Your task to perform on an android device: I should delete the my recording 2 from the Easy voice Recorder app because it is no longer relevant to me.
Image 0: 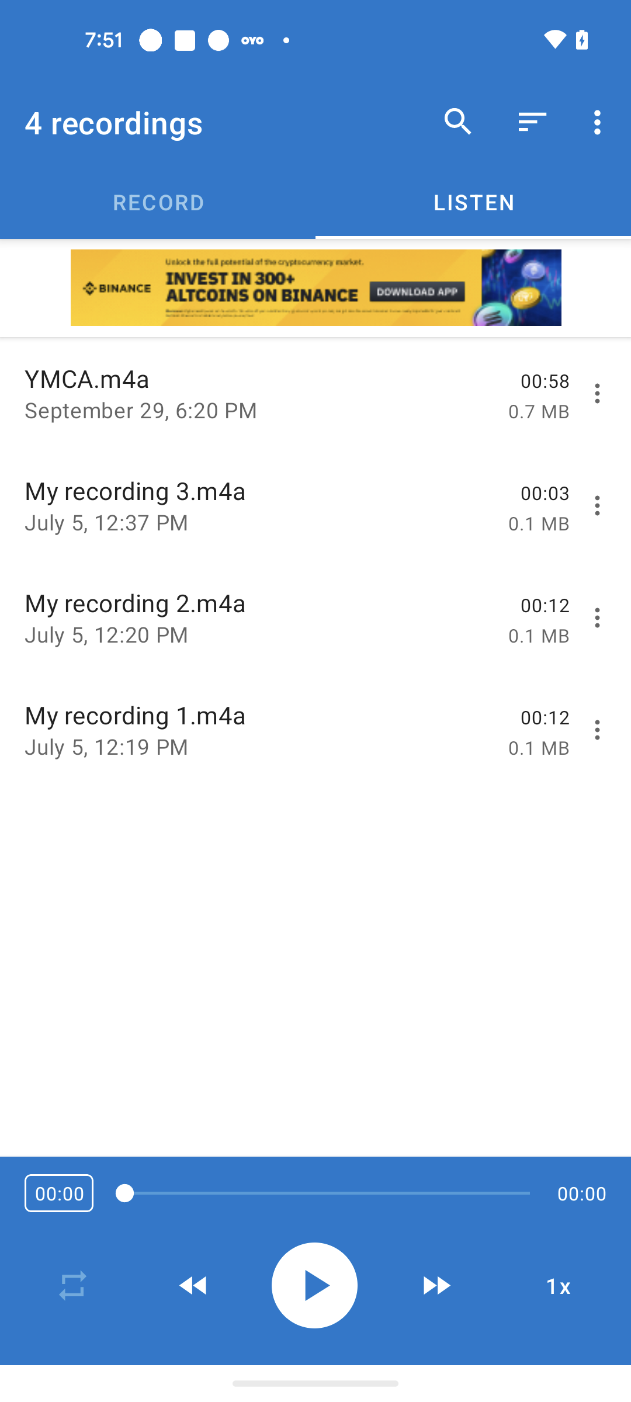
Click on the Three dots icon in front of the My recording 2
Step 0: click (600, 617)
Image 1: 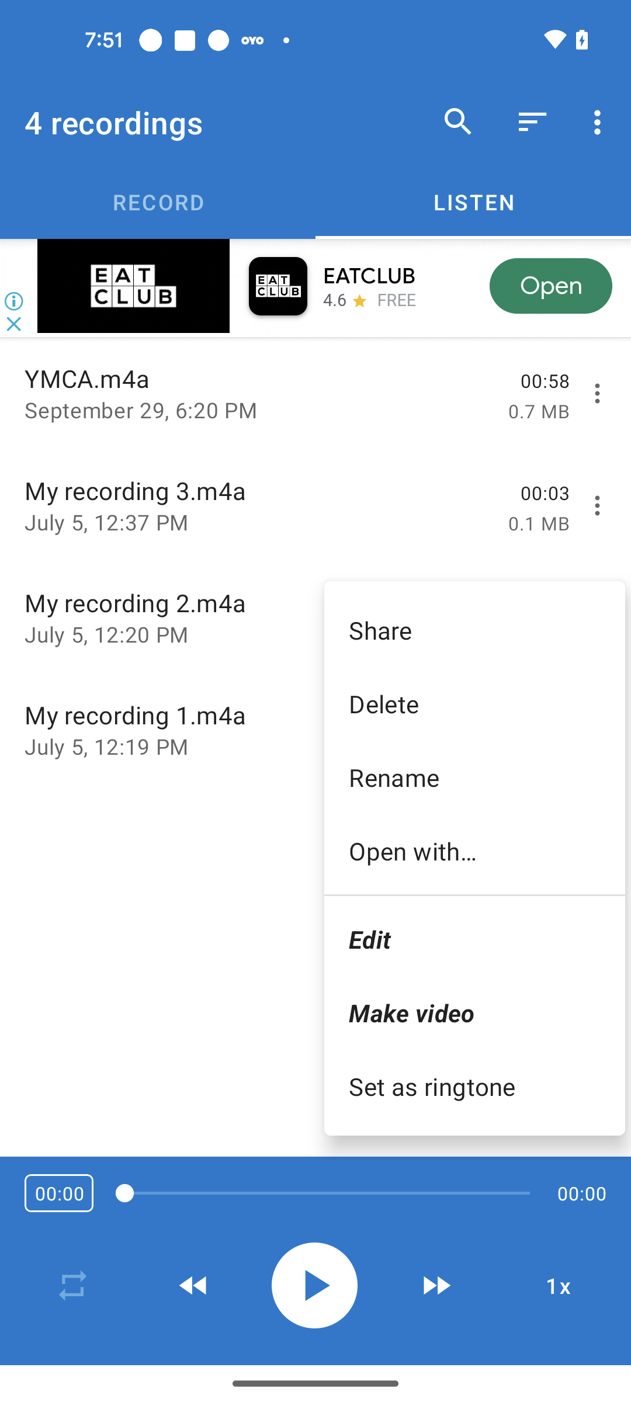
Click on the Delete option
Step 1: click (474, 703)
Image 2: 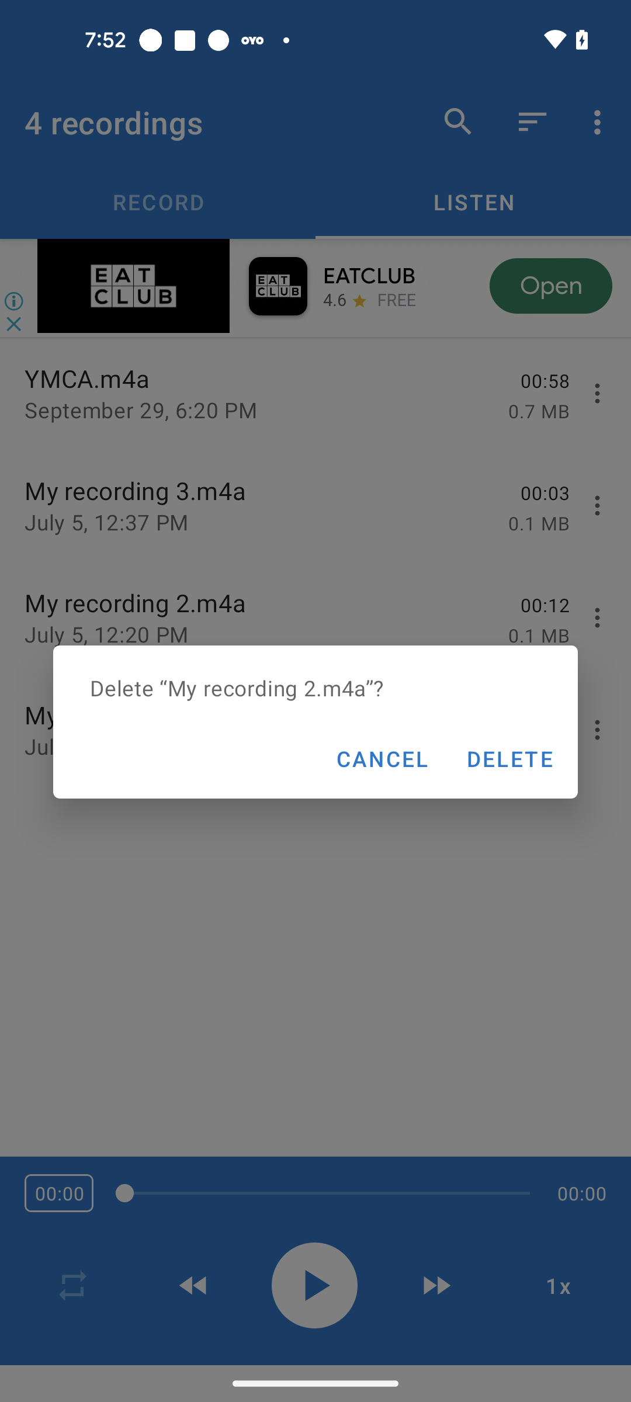
Select the Delete option
Step 2: click (509, 758)